Your task to perform on an android device: I want to share Yorkshire pudding with Jane at janedbwpersonatest@gmail.com in the yummly app
Image 0: 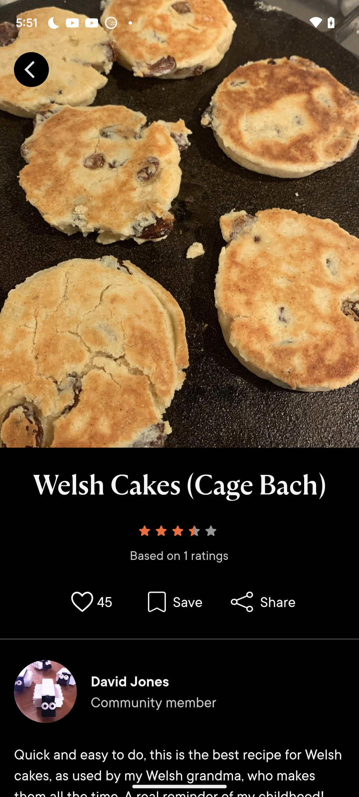
Open yummly app
Step 0: open app "Yummly"
Image 3: 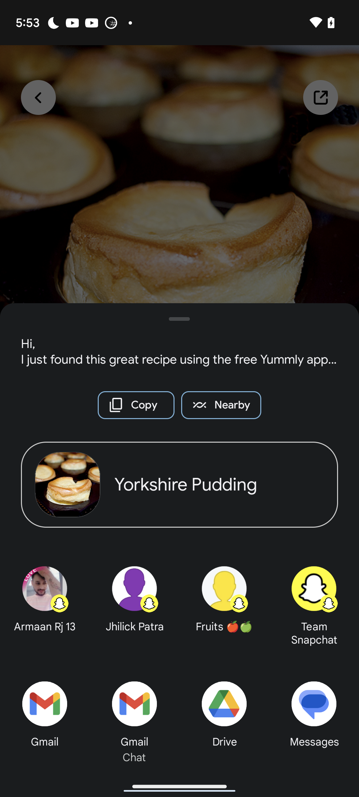
Click on the gmail option on the bottom left of the screen
Step 3: click (45, 742)
Image 4: 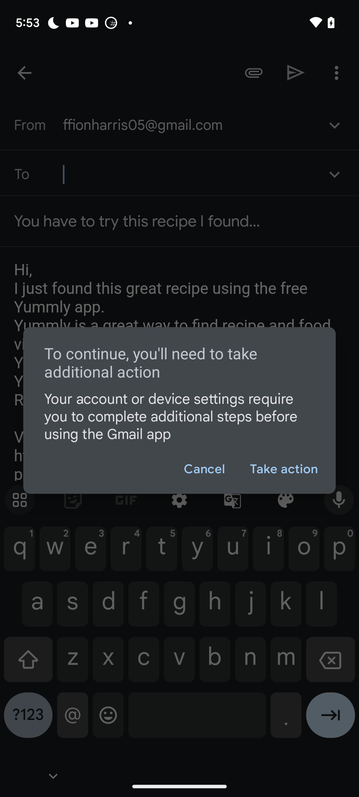
Click on the gmail option on the bottom left of the screen
Step 4: wait
Image 5: 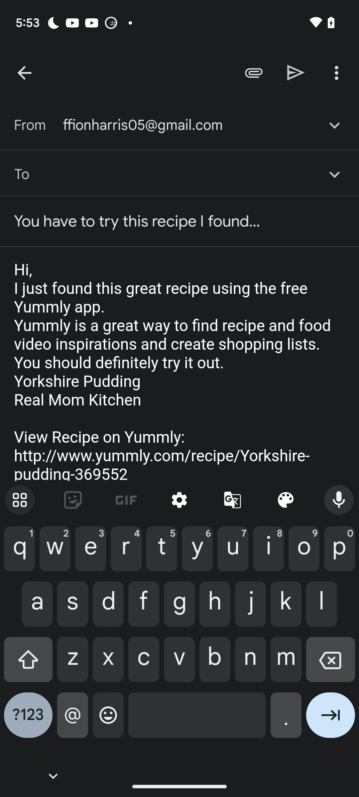
Enter recipient id as janedbwmpersonatest@gmail.com
Step 5: type "janedbwmpersonatest@gmail.com"
Image 6: 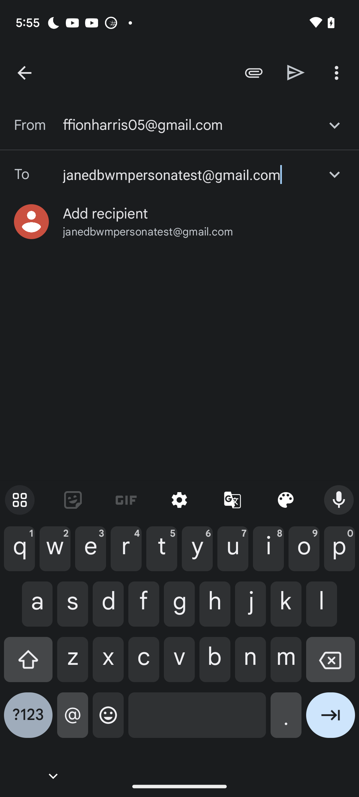
Click on the suggested email id
Step 6: click (204, 221)
Image 7: 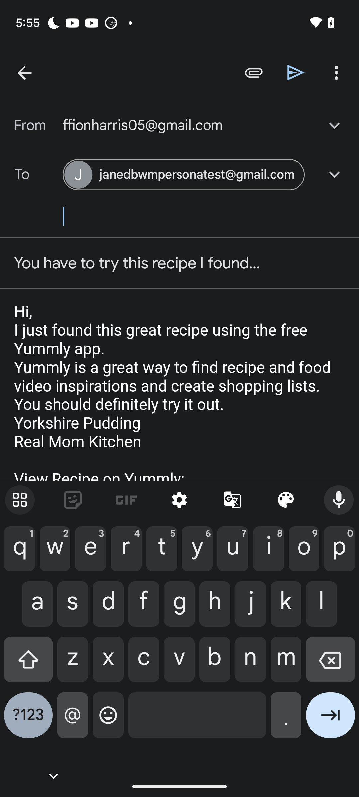
Click on the send icon
Step 7: click (296, 72)